Your task to perform on an android device: I shall start Running from tomorrow onwards, search for running shoes in the Adidas app.
Image 0: 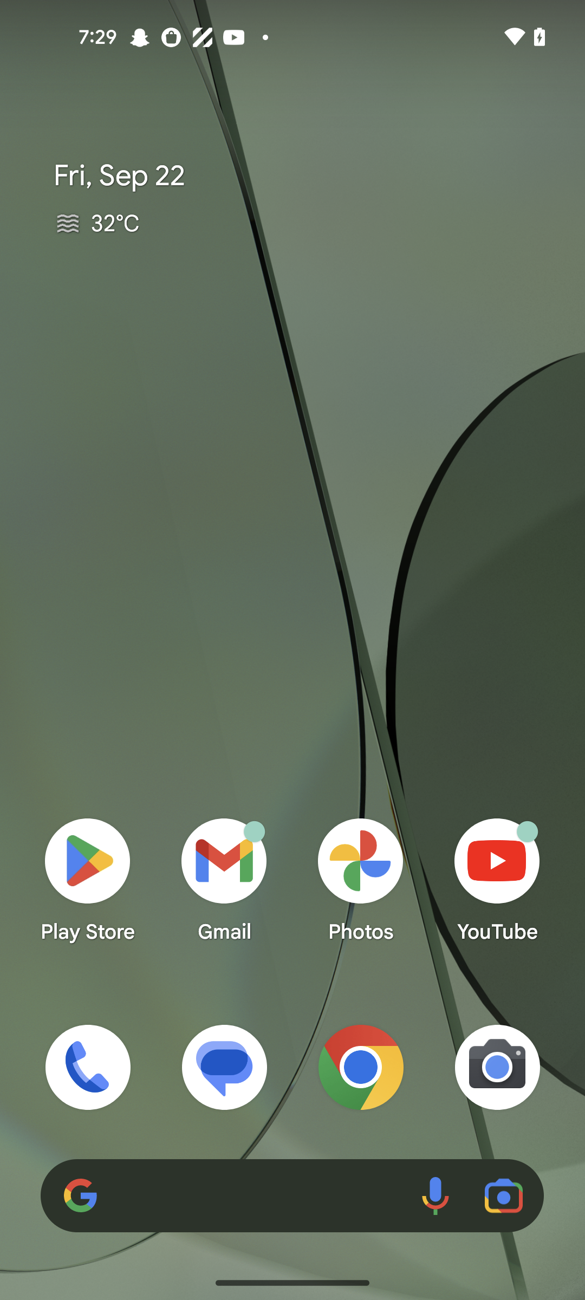
open the Adidas app 
Step 0: open app "adidas"
Image 1: 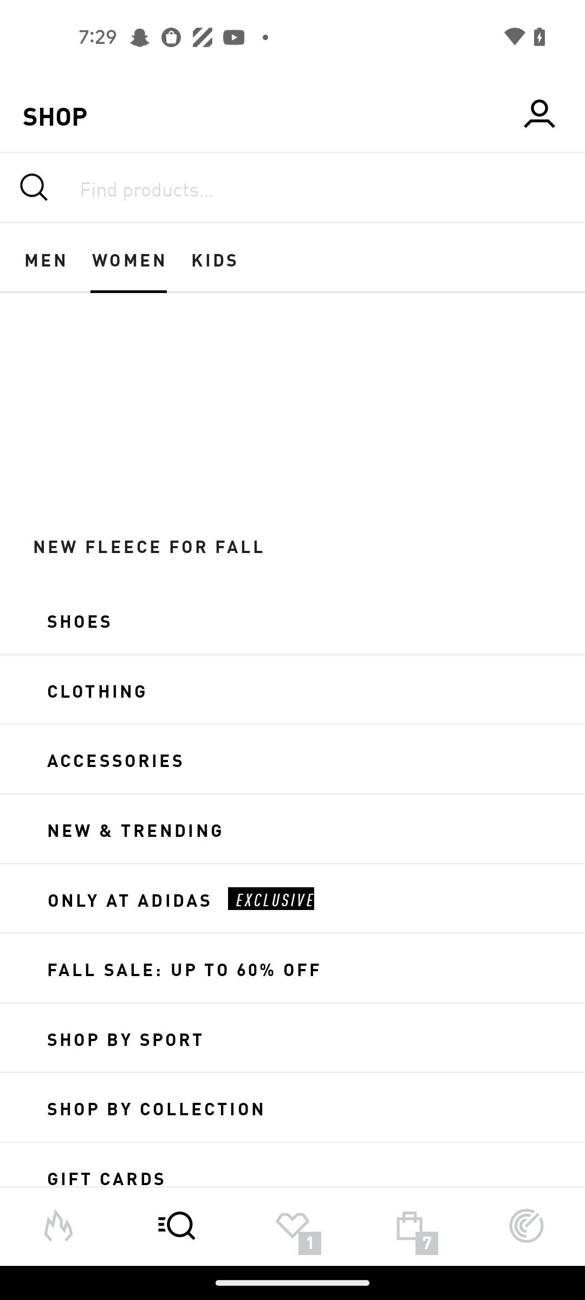
Click on the shoes option 
Step 1: click (79, 620)
Image 2: 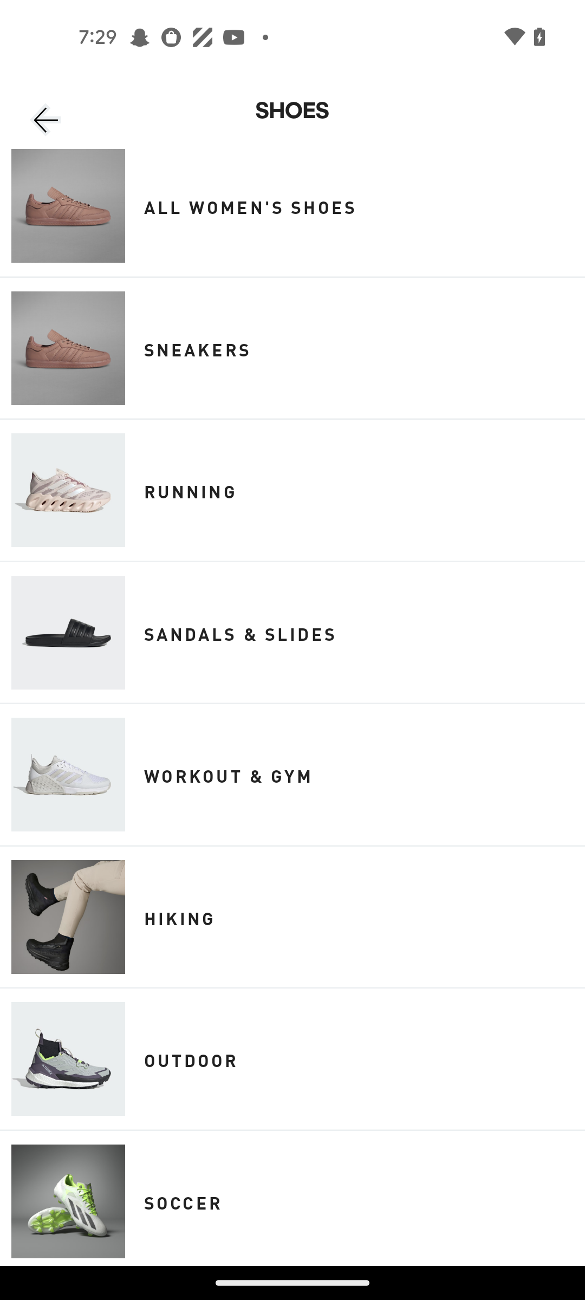
Click on the Running option 
Step 2: click (292, 490)
Image 3: 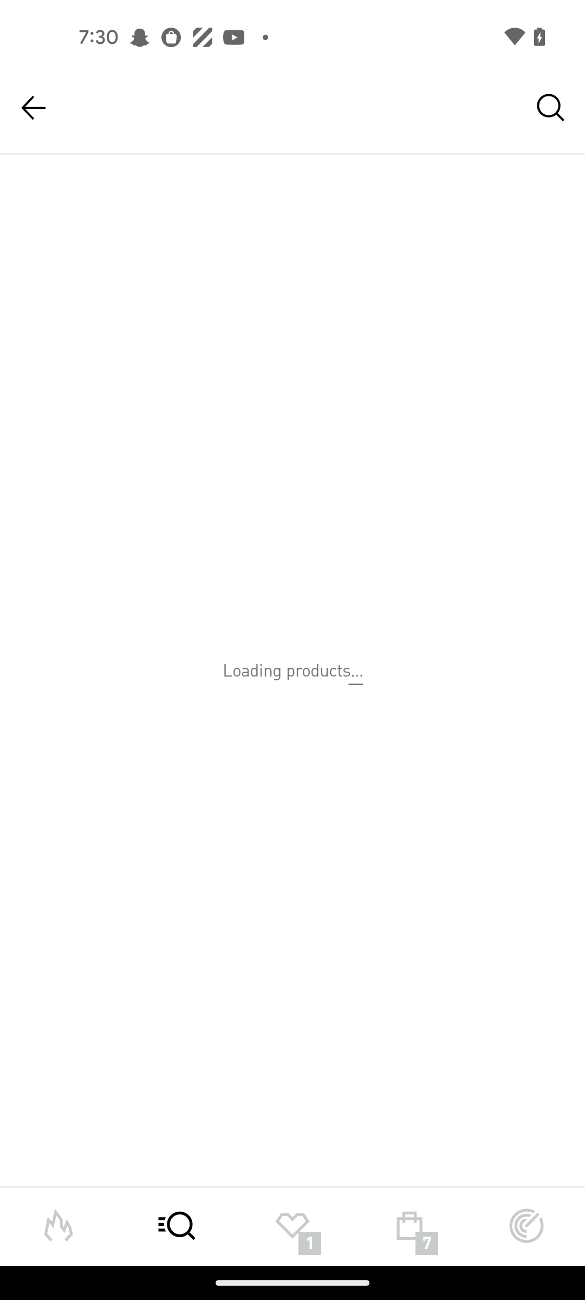
Click on the Running option 
Step 3: wait